Your task to perform on an android device: View the Faial Prime Suites location on a map to familiarise with the trip path with the Prestigia app.
Image 0: 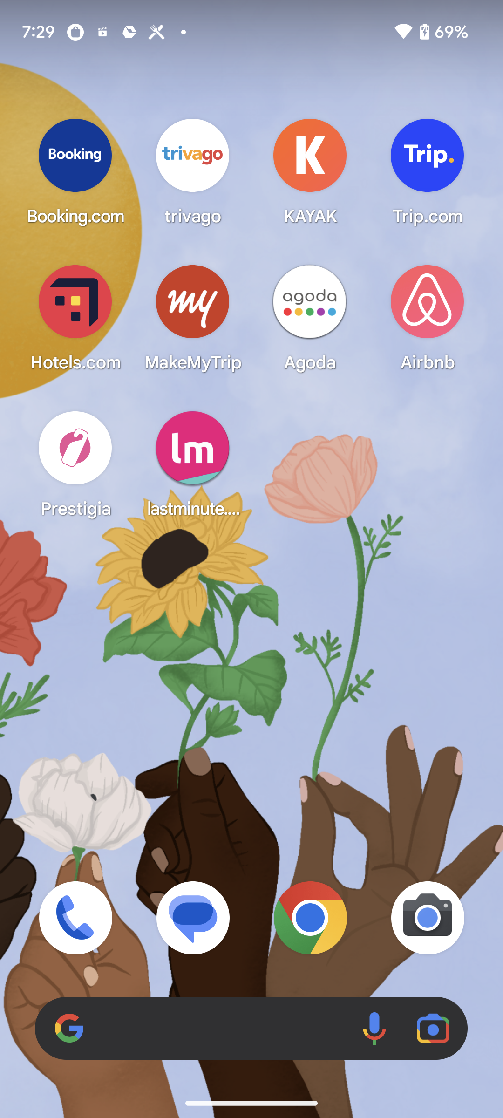
Open Prestigia App
Step 0: open app "Prestigia"
Image 1: 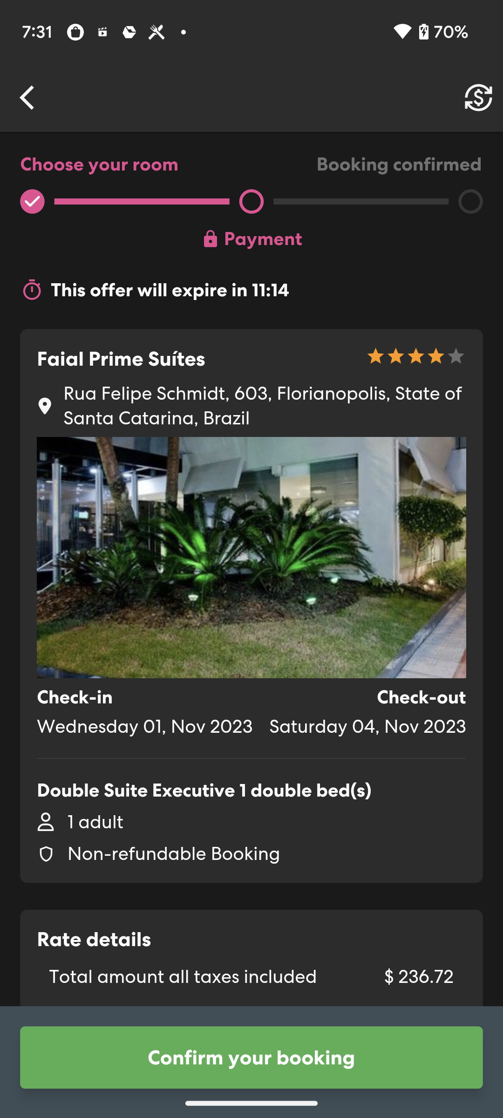
go back to the previous page
Step 1: press back button
Image 2: 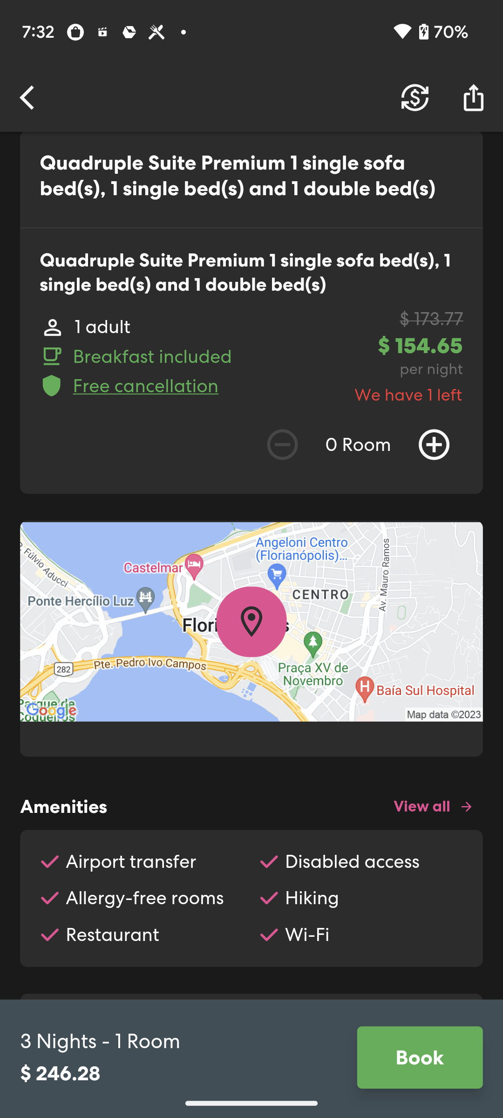
Click on the map
Step 2: click (251, 621)
Image 3: 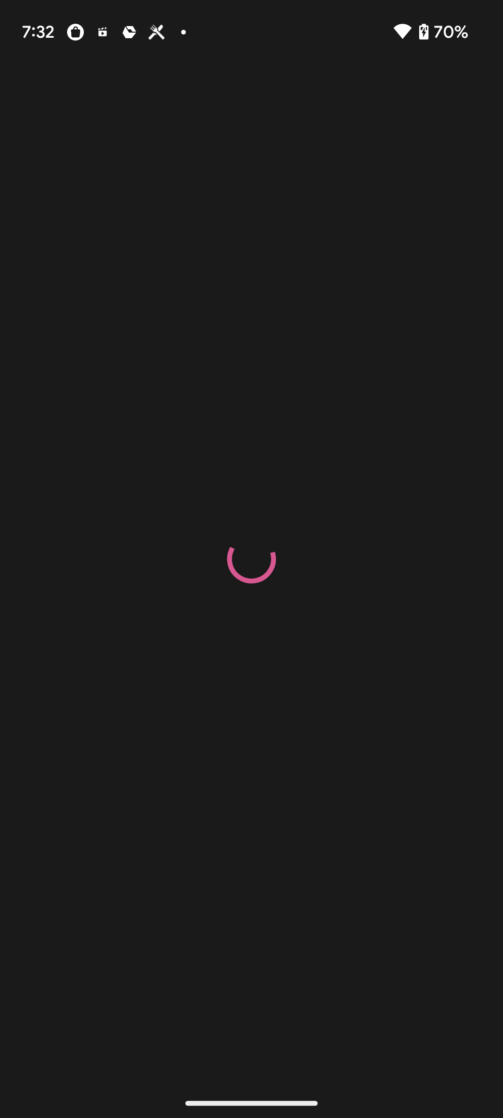
Click on the map
Step 3: wait